Your task to perform on an android device: View the Adjustable thickened titable  LED LCD TV wall mount bracket 26-63 inch
Image 0: 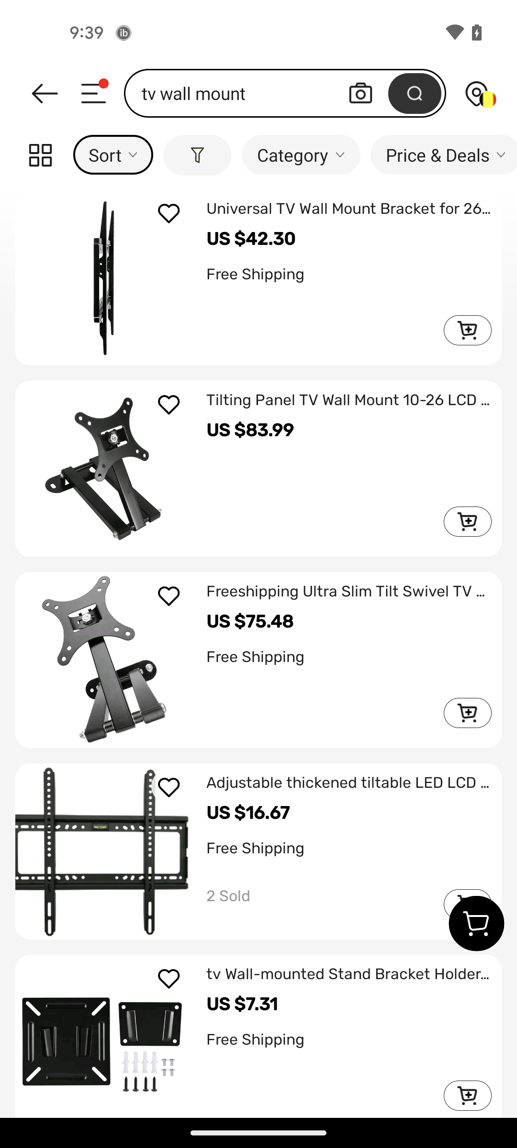
Tap on the Adjustable thickened titable LED LCD TV wall mount bracket 26-63 inch
Step 0: click (353, 851)